Your task to perform on an android device: For her family gathering, Jane is making a chickpea and vegetable casserole and she wants to watch the recipe on YouTube because she enjoys preparing vegan cuisine.
Image 0: 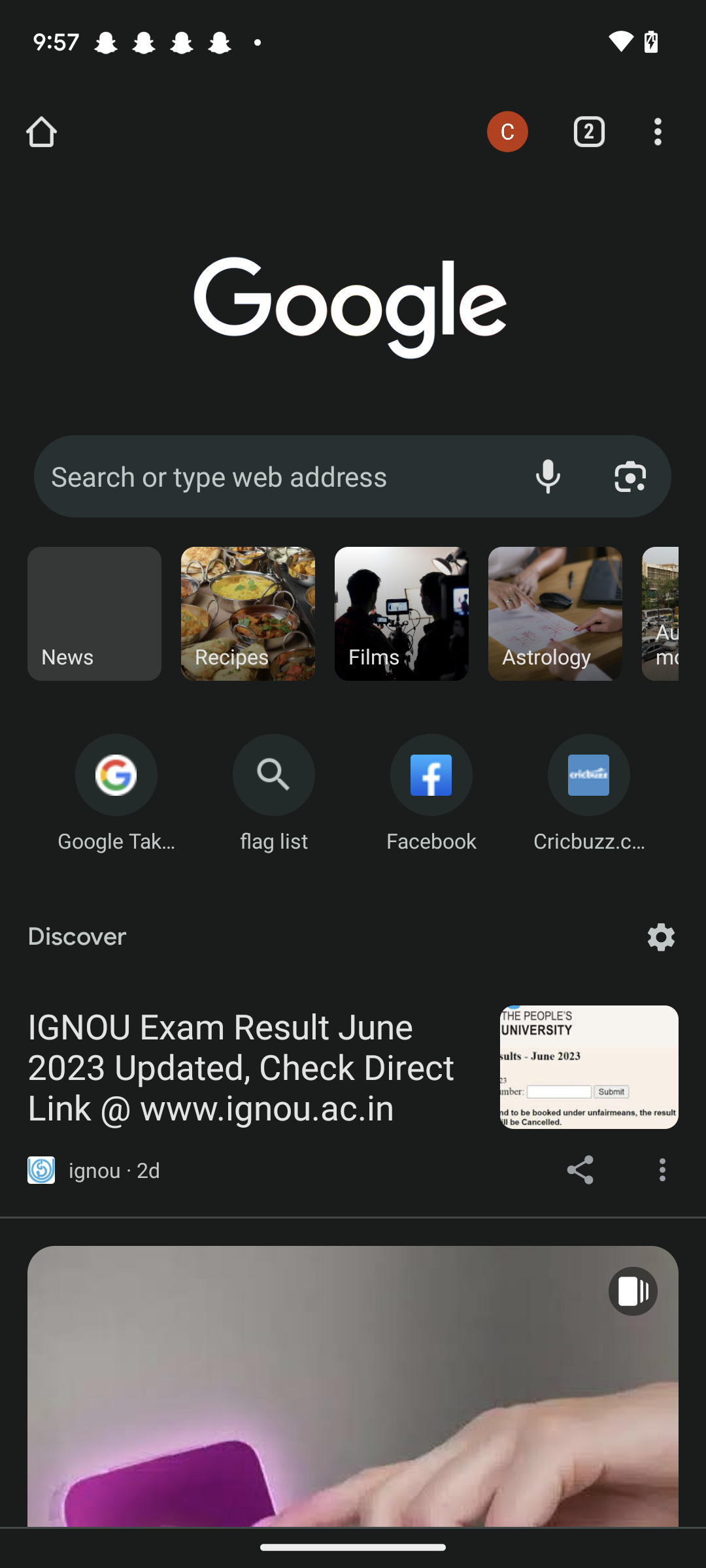
Open the Youtube app
Step 0: open app "YouTube"
Image 1: 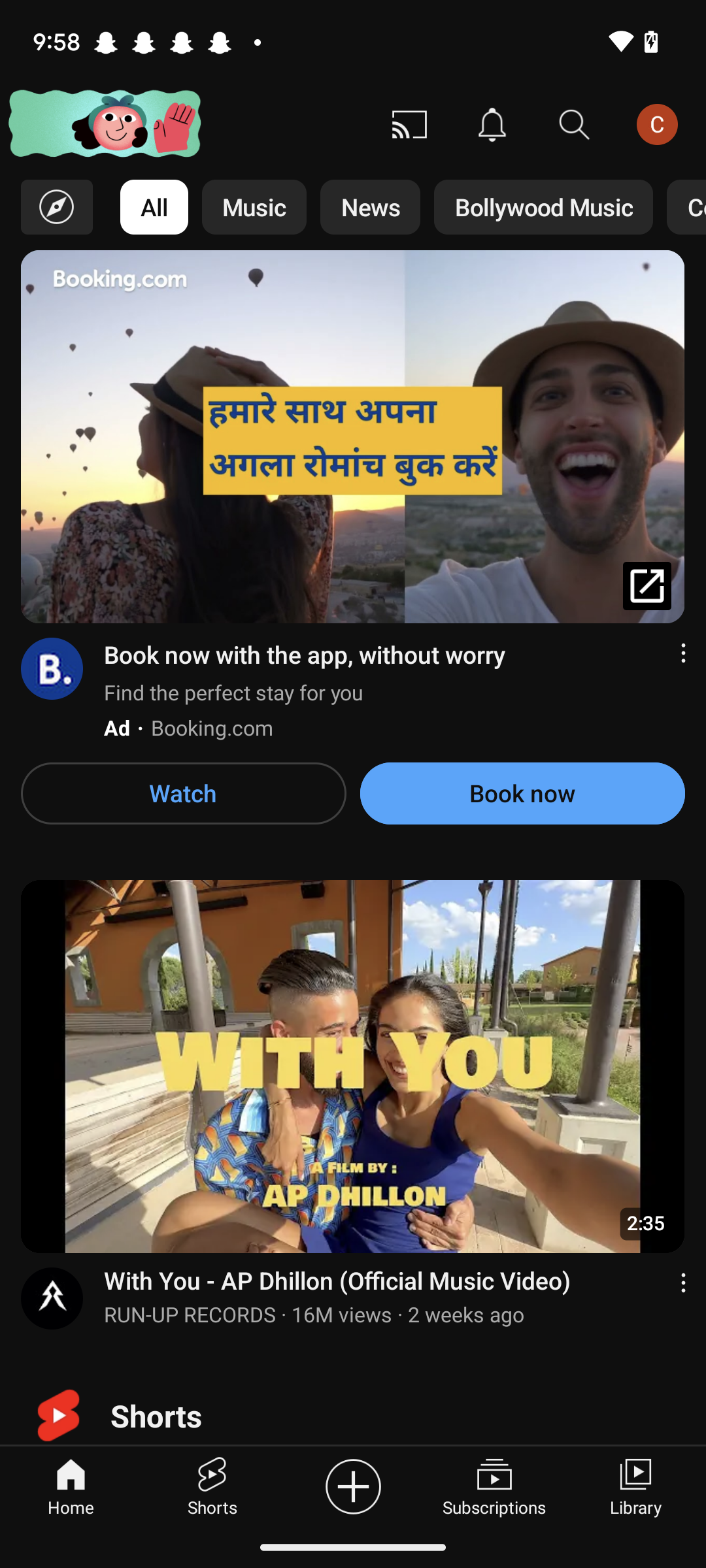
Click on the search icon at the top of the screen
Step 1: click (575, 125)
Image 2: 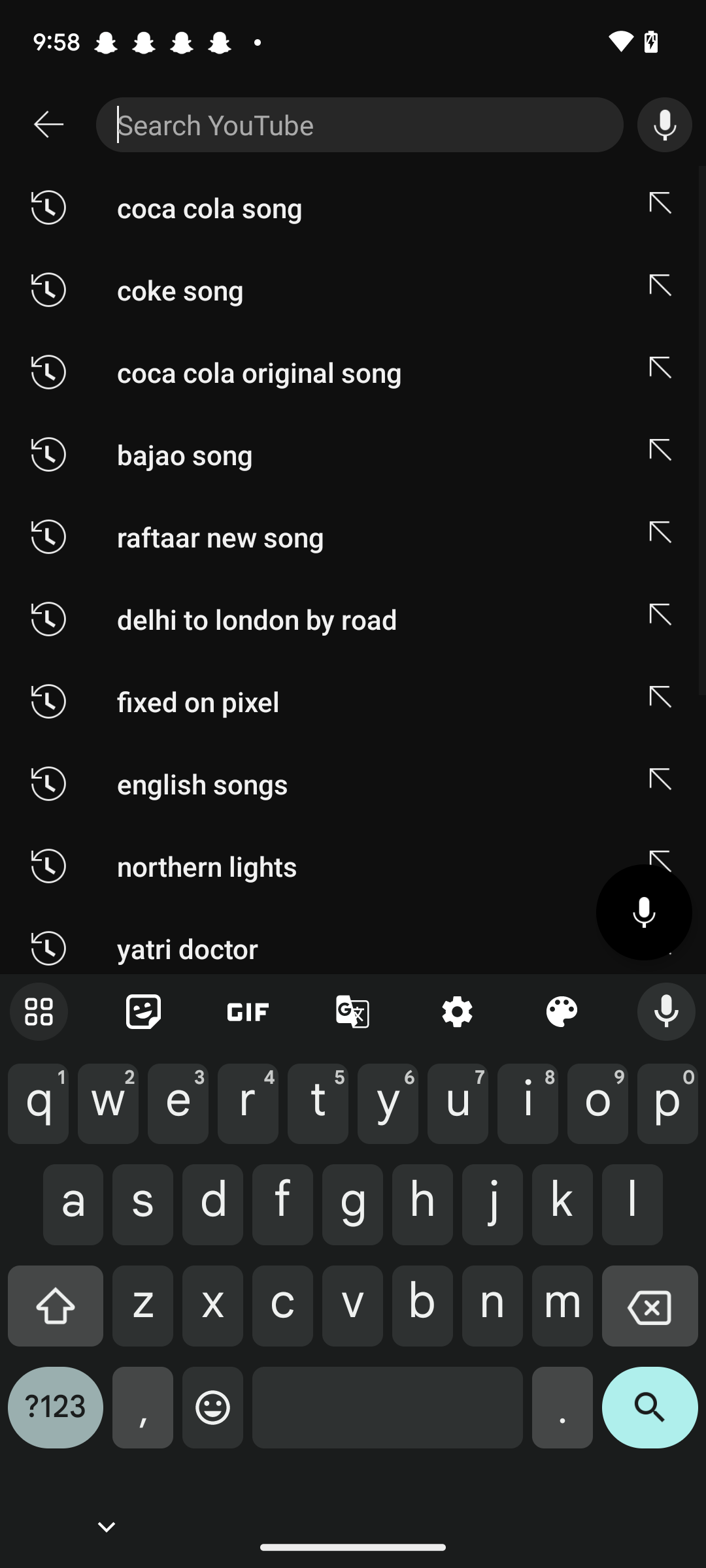
Search for chickpea and vegetable casserole recipe
Step 2: type "Chickpea and vegetable casserole recipe"
Image 3: 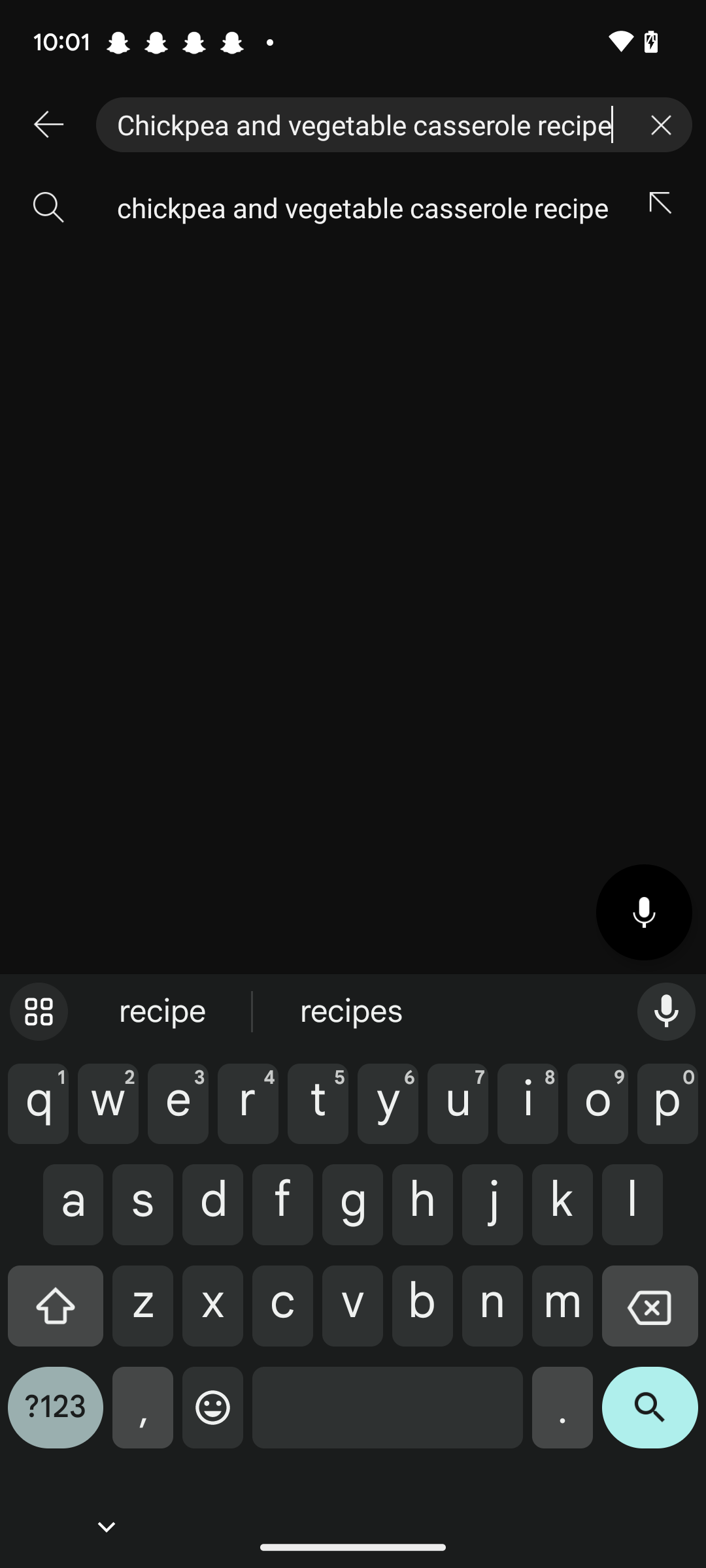
Click on the search icon on the keyboard
Step 3: click (650, 1418)